Your task to perform on an android device: I want to view the specifications of Exposed shower pipe  in the jaquar app.  
Image 0: 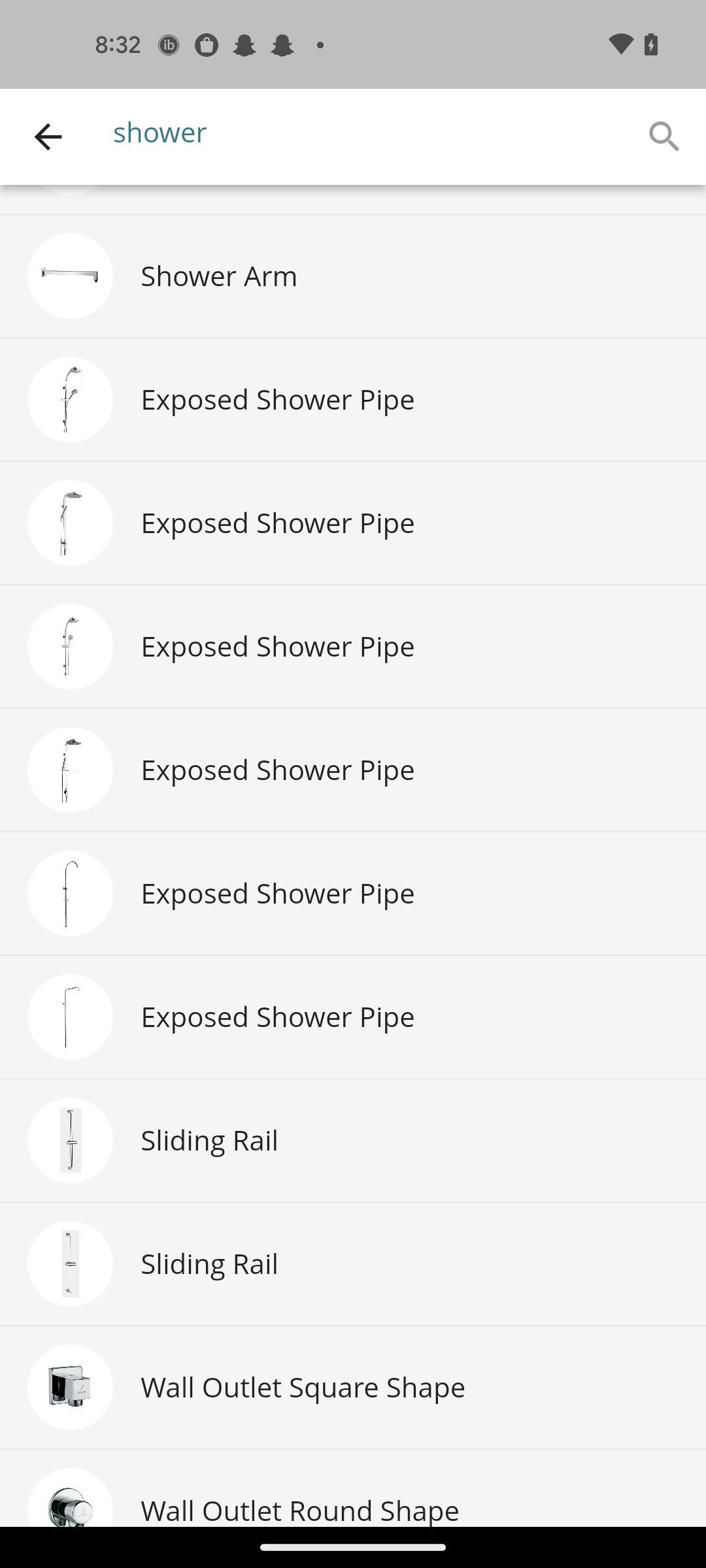
Click on the Exposed shower pipe
Step 0: click (353, 399)
Image 1: 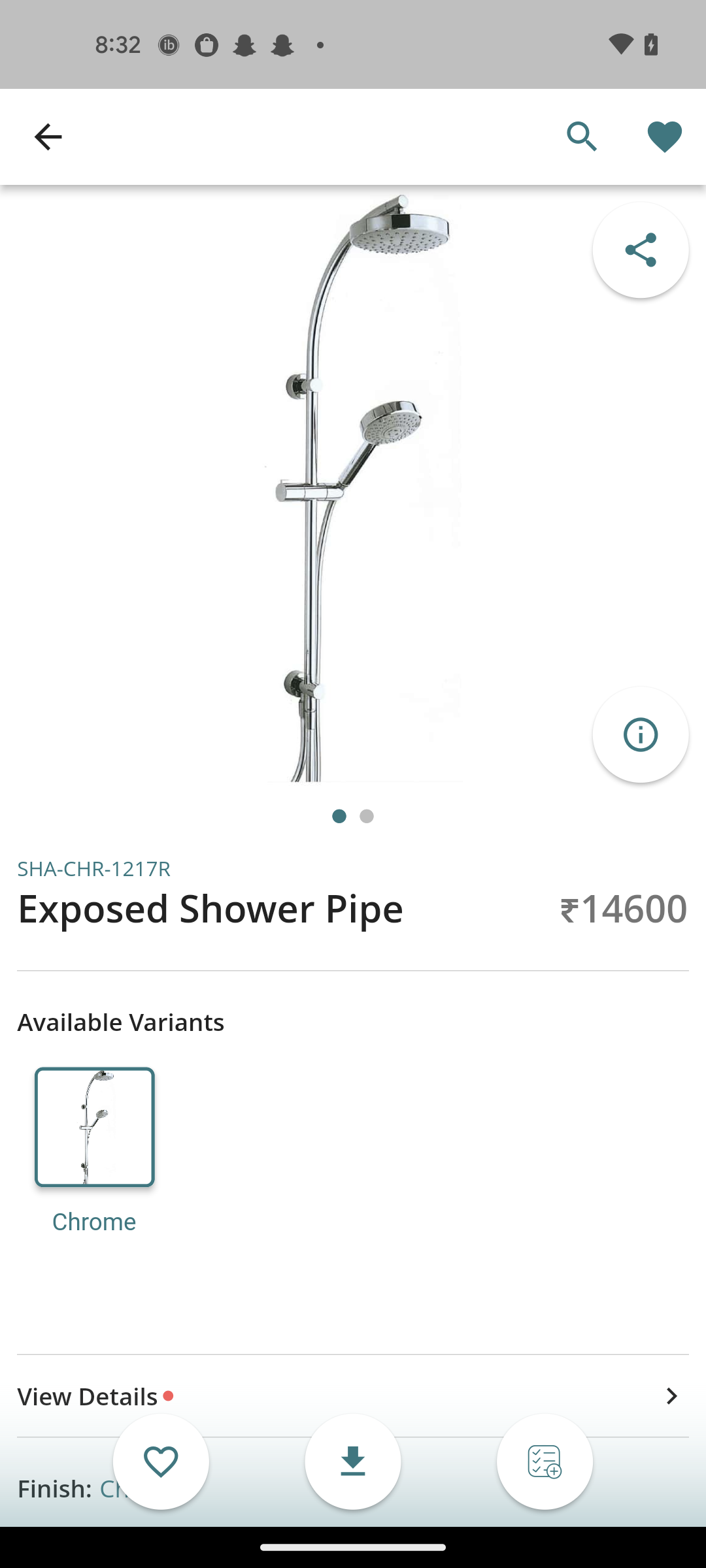
Swipe up to view the product 
Step 1: scroll down